Your task to perform on an android device: Reply acknowledge the cerebra research mail.
Image 0: 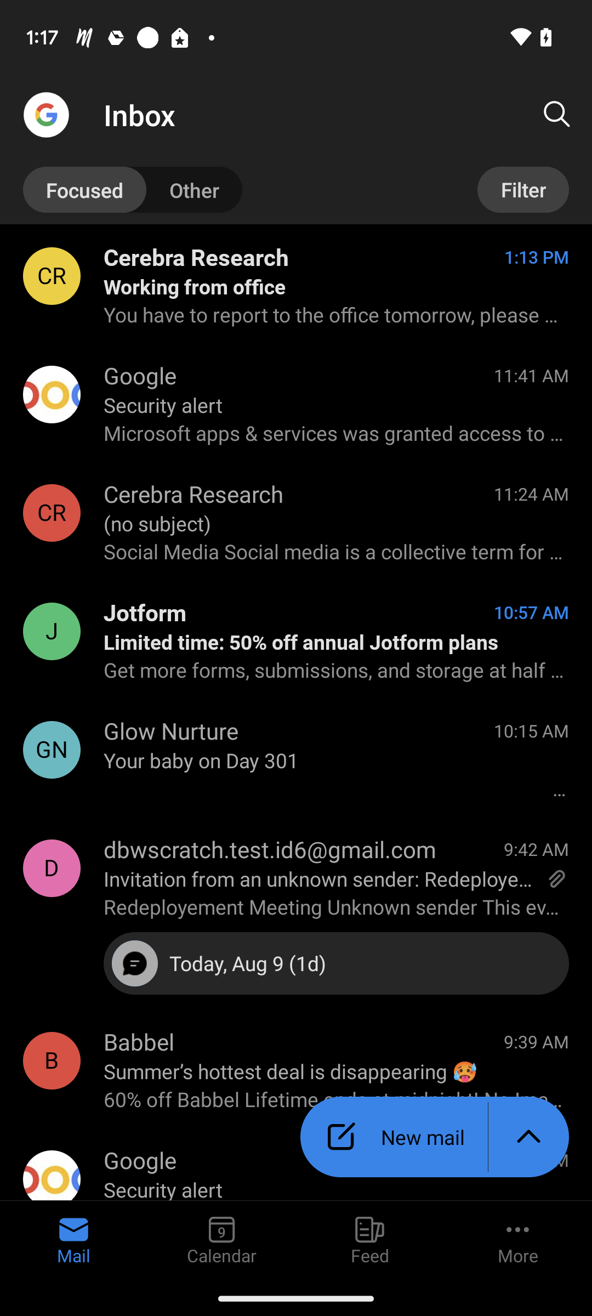
Click on the Cerebra Research mail.
Step 0: click (336, 286)
Image 1: 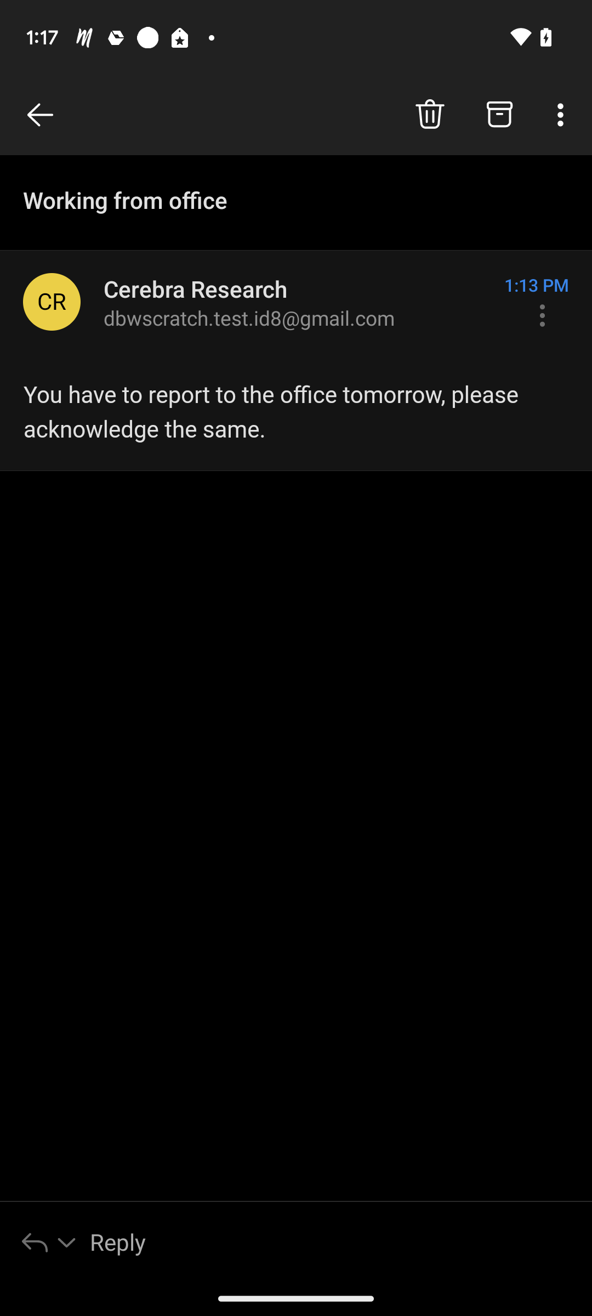
click on the reply option at the bottom left of the corner
Step 1: click (337, 1241)
Image 2: 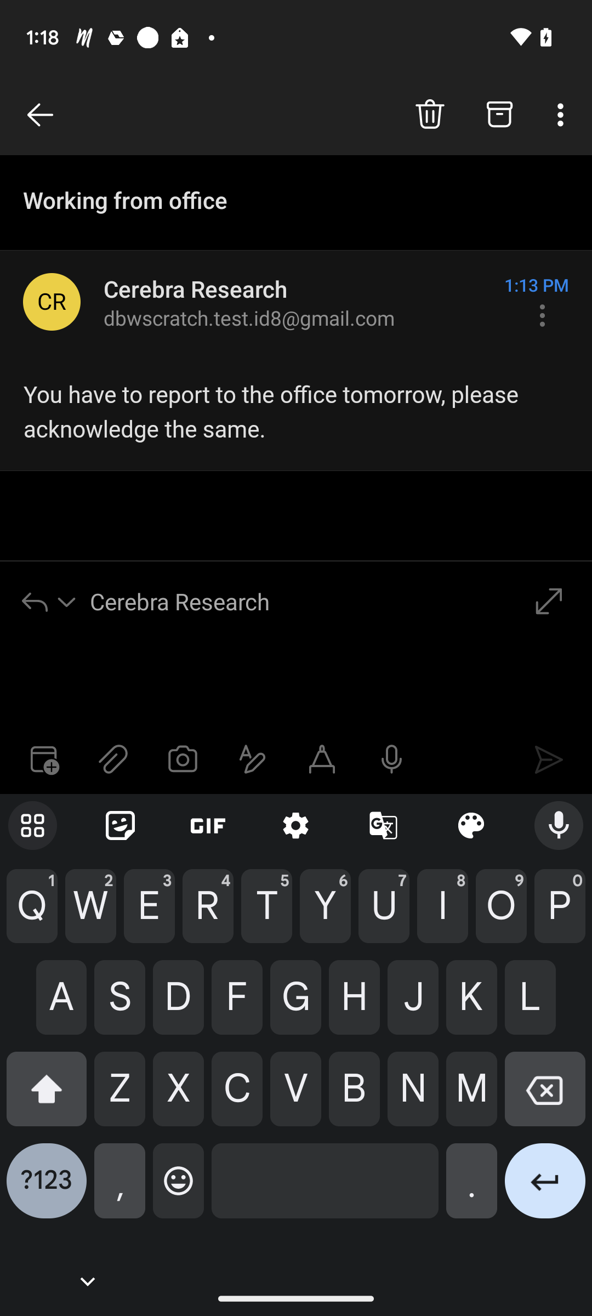
Type Acknowledge in the Reply.
Step 2: type "Acknowledged"
Image 3: 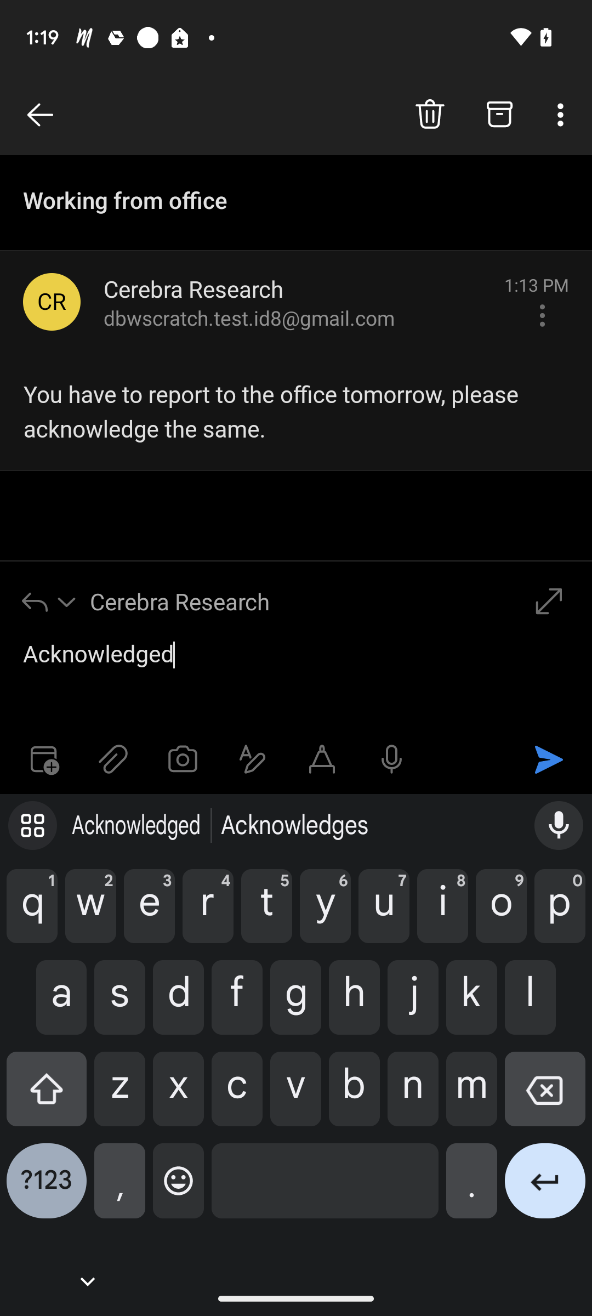
Click on the send icon on the right side of the  screen just above the keyboard.
Step 3: click (549, 759)